Your task to perform on an android device: Open AllRecipes app & view the recipe for vegetable rice
Image 0: 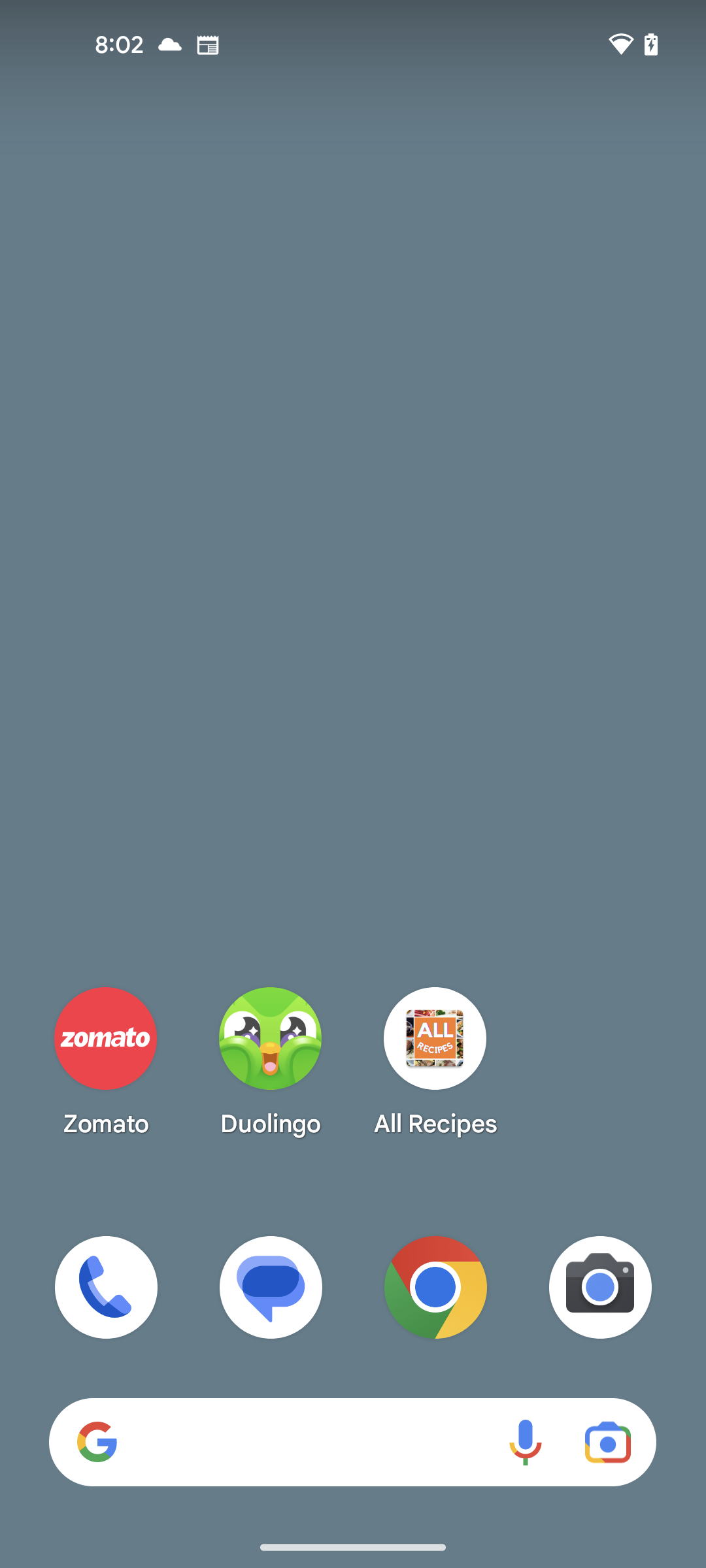
open the All Recipes app
Step 0: open app "All Recipes"
Image 1: 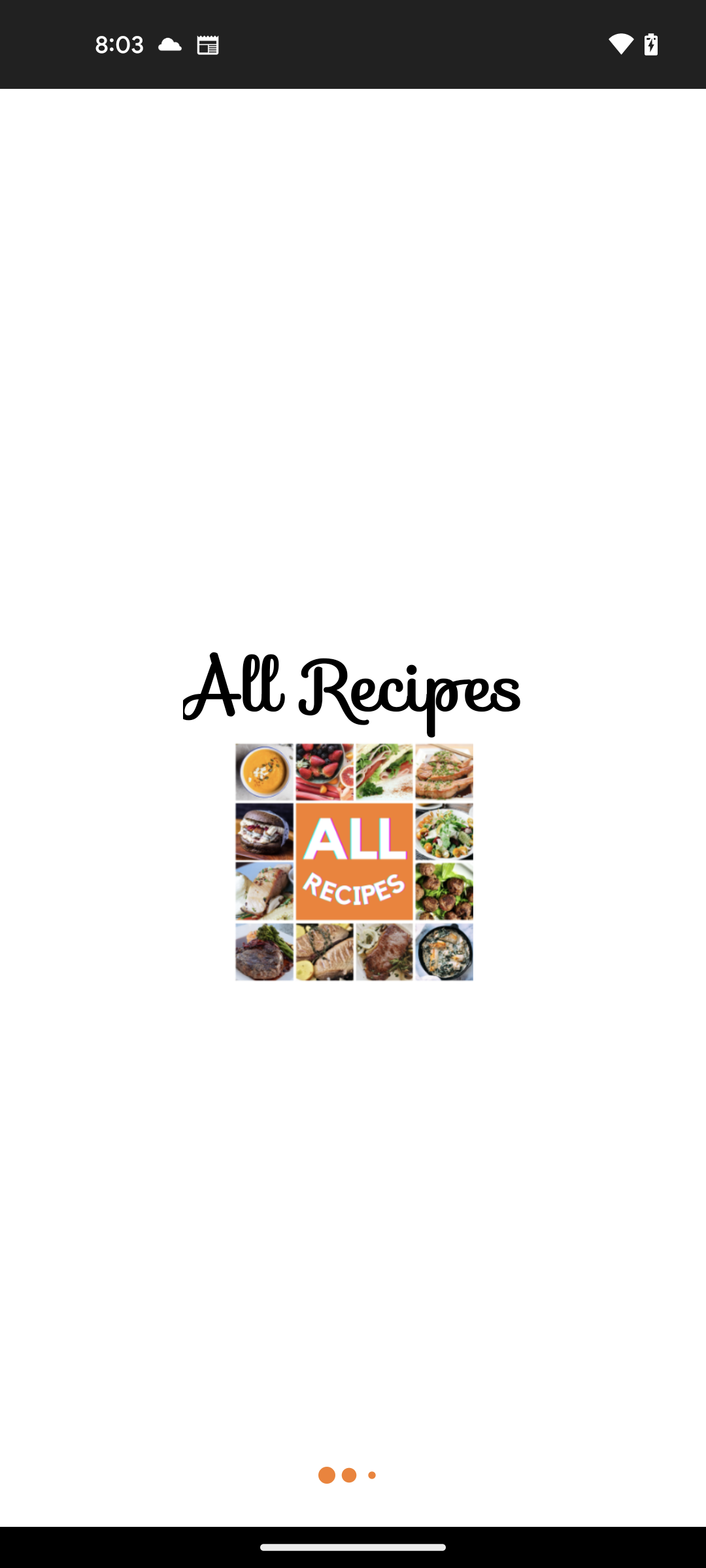
open the All Recipes app
Step 1: wait
Image 2: 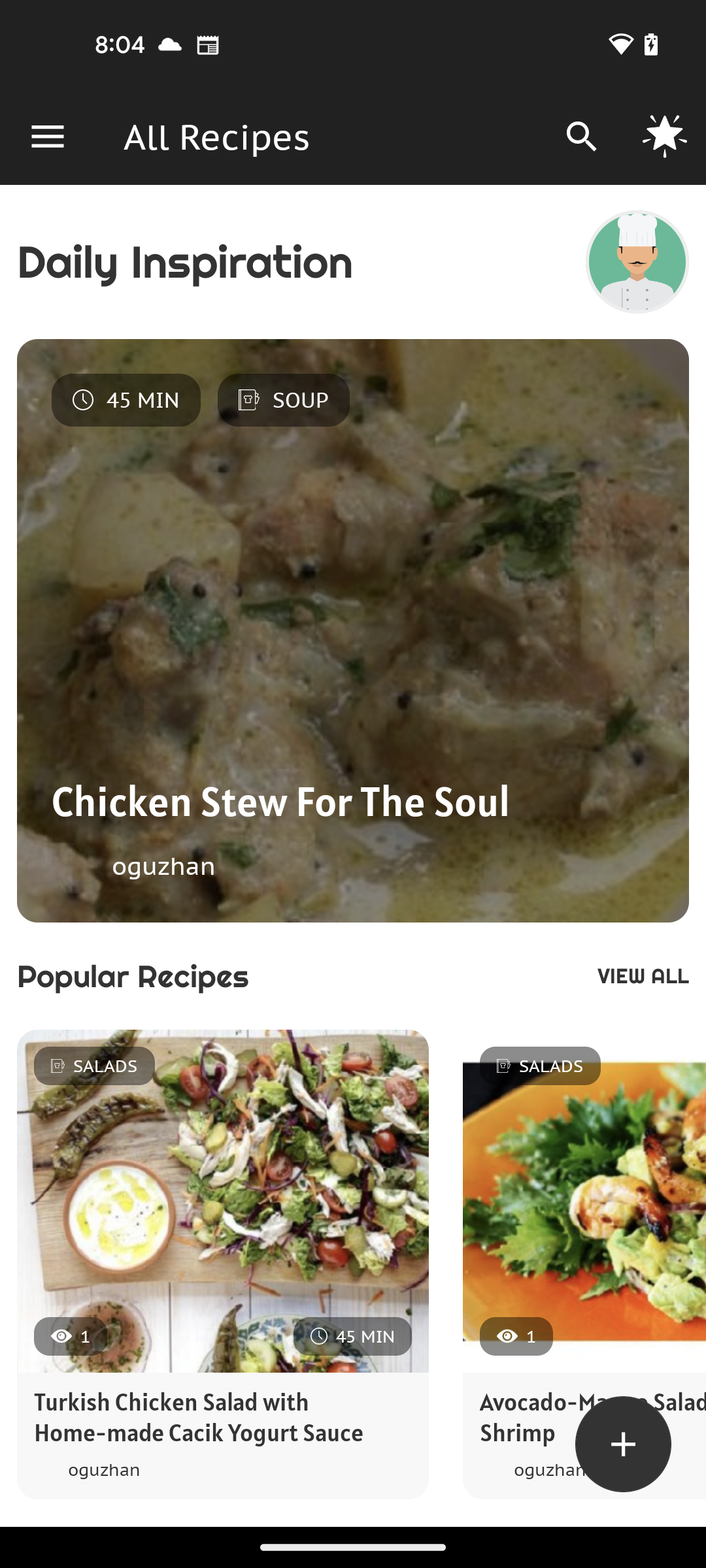
click on search icon at the top right corner of the screen
Step 2: click (582, 137)
Image 3: 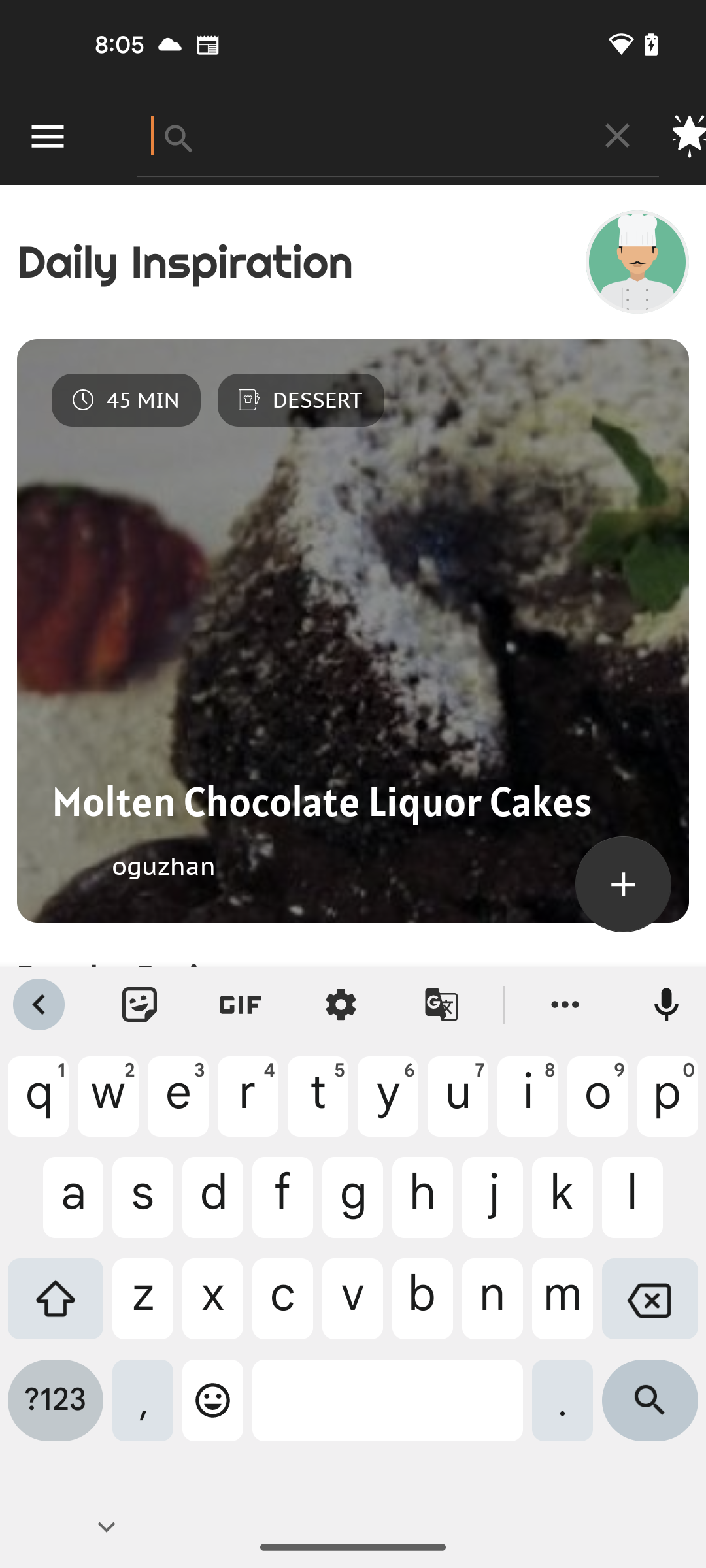
search the recipe name vegetable rice
Step 3: type "vegetable rice"
Image 4: 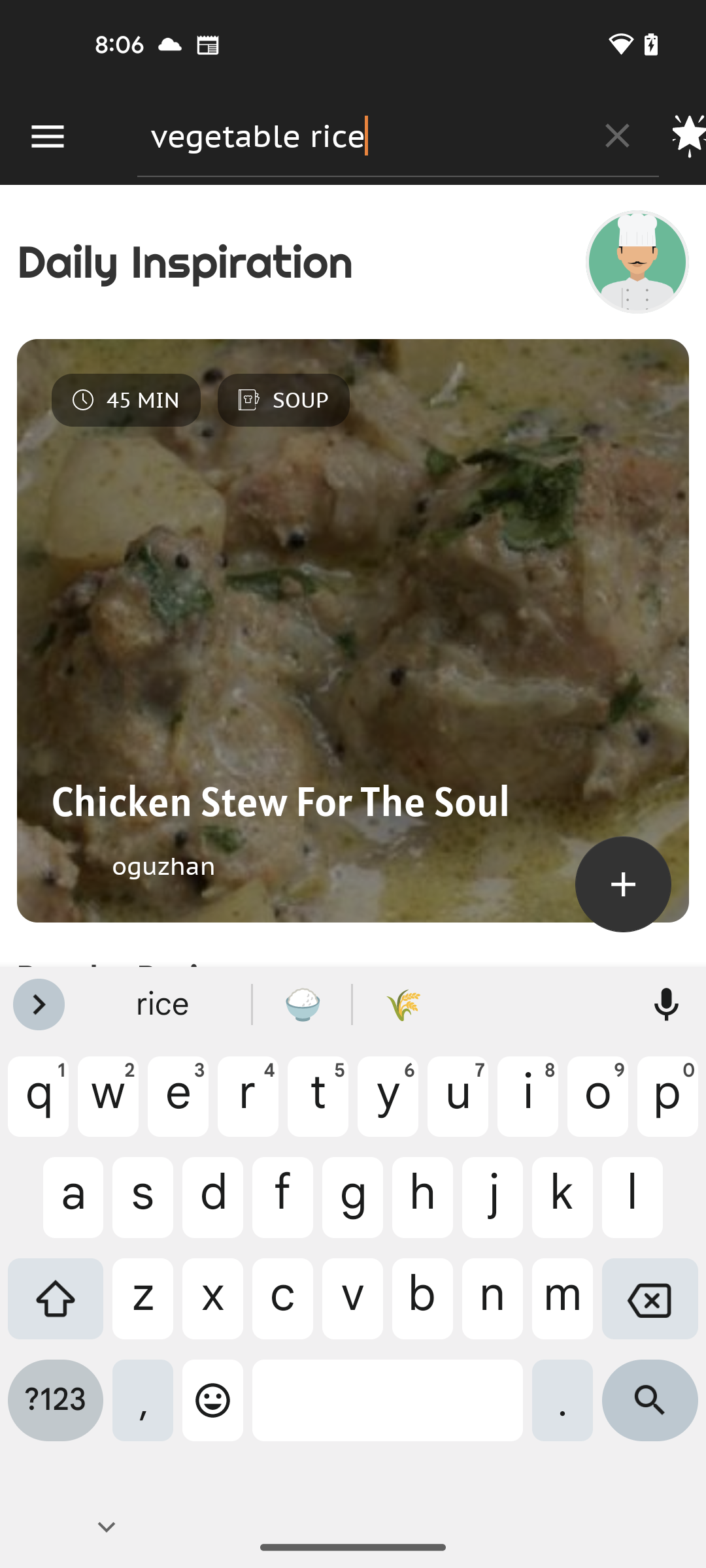
click on the search icon at the bottom right corner of the screen
Step 4: click (650, 1410)
Image 5: 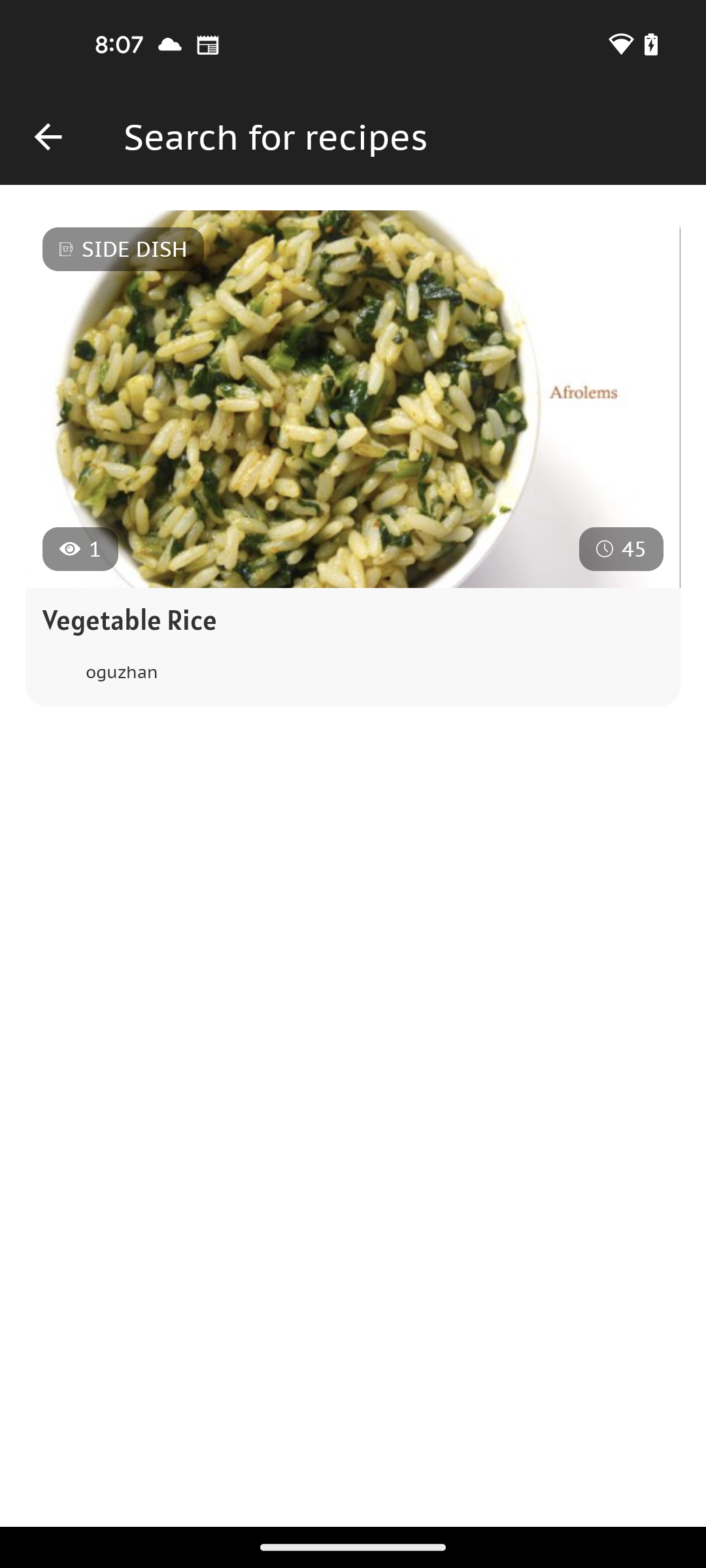
click on Vegetable Rice to view recipe details
Step 5: click (293, 466)